Your task to perform on an android device: Check out the selected product reviews
Image 0: 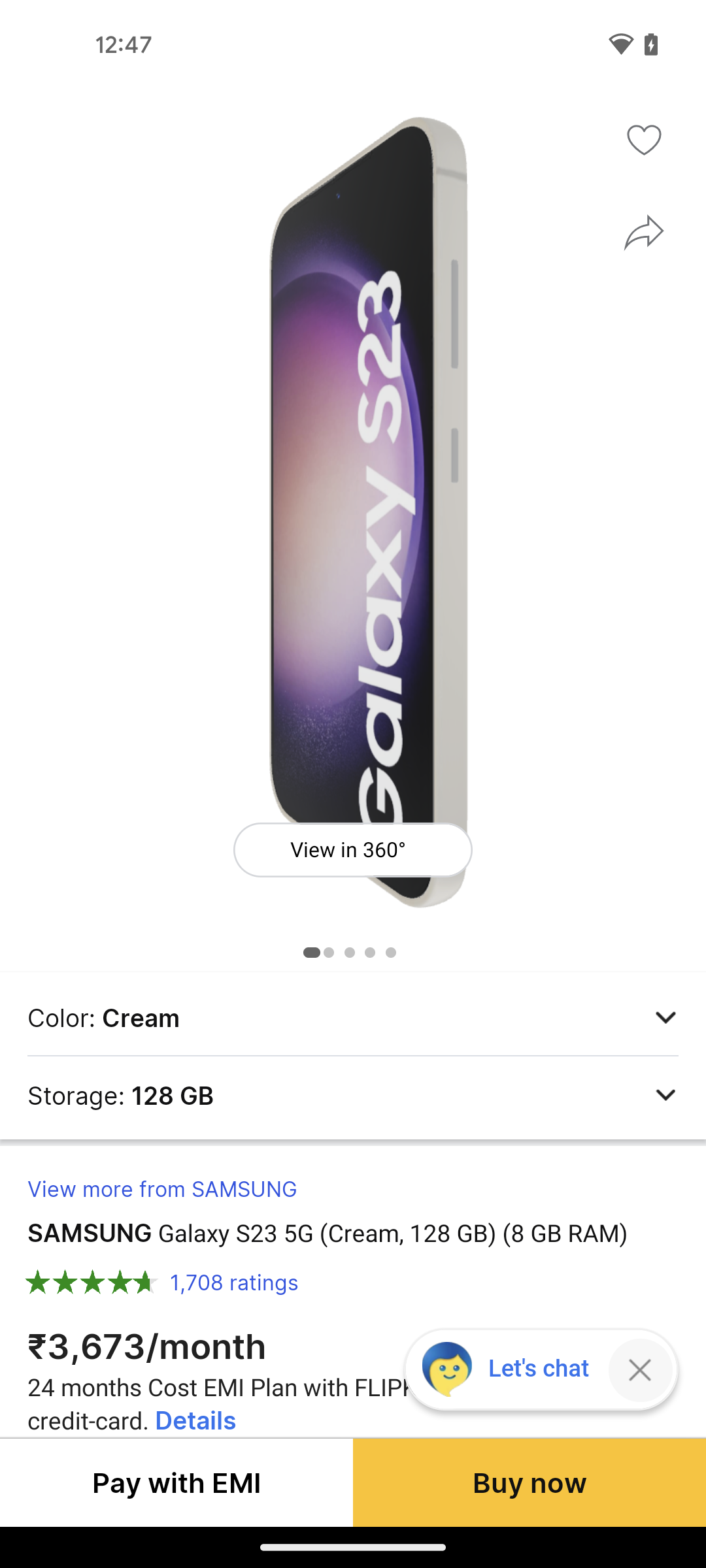
scroll down to view reviews section
Step 0: scroll down
Image 1: 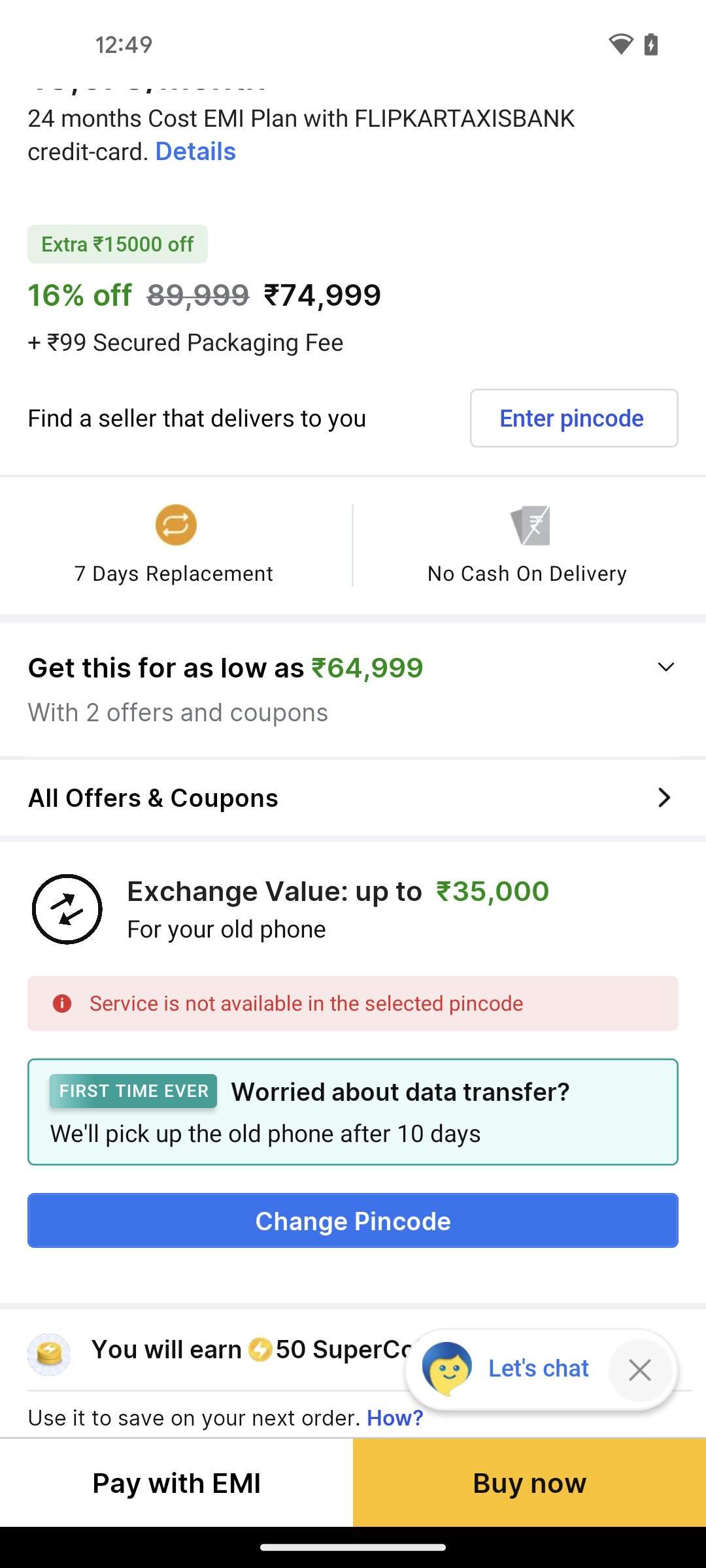
scroll down to view reviews section
Step 1: scroll down
Image 2: 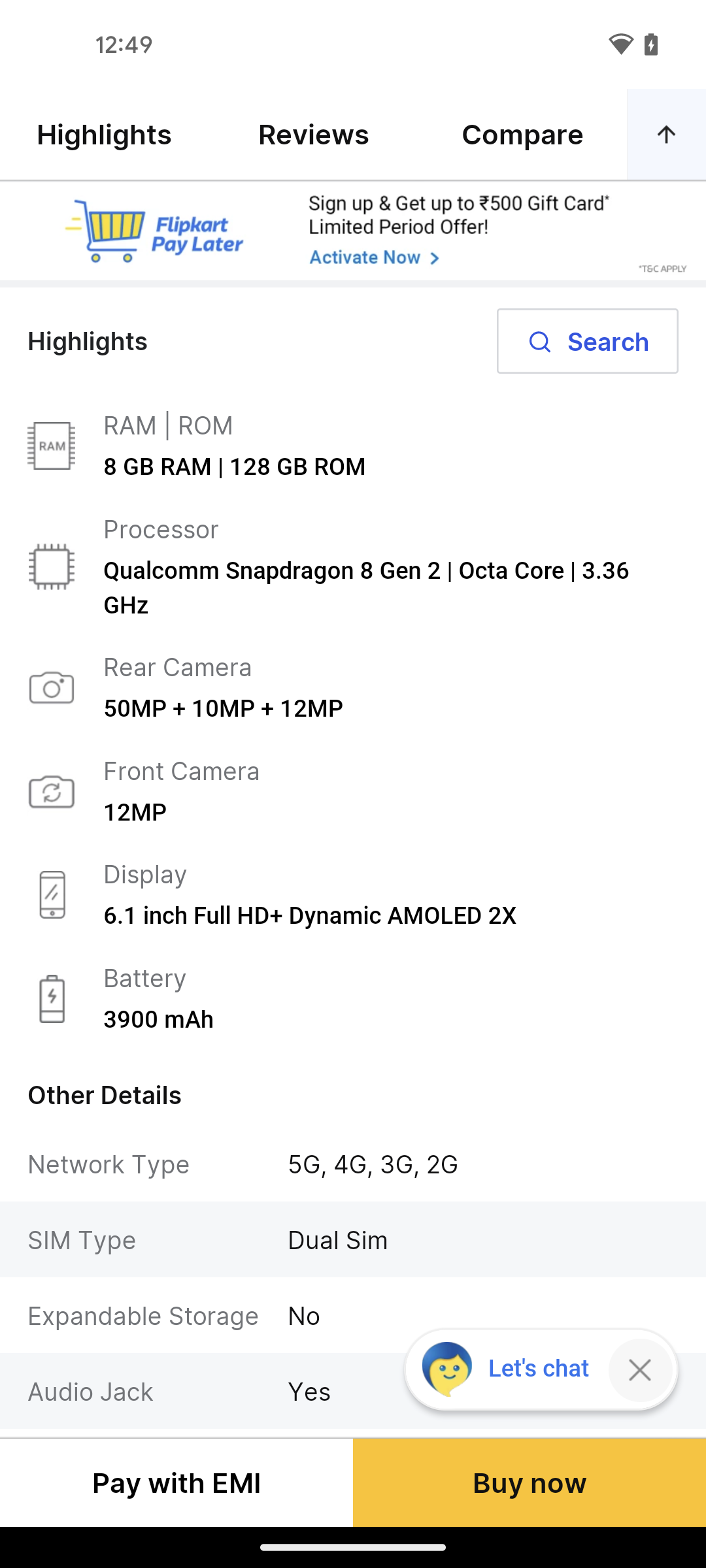
click on Reviews option
Step 2: click (313, 134)